Your task to perform on an android device: Search for the metal speed zone on the Suzuki GSX R1000 motor cycle.
Image 0: 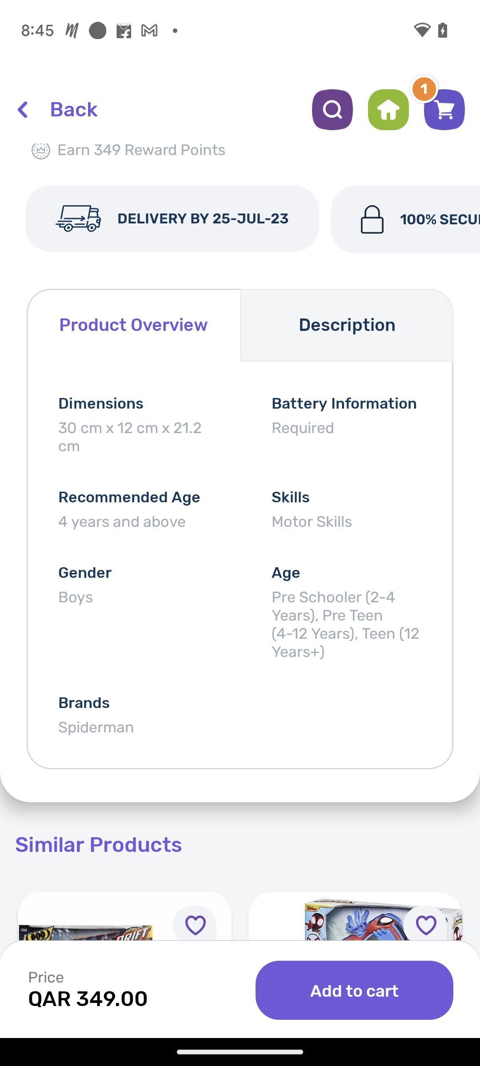
Click on the search icon presented at the third from the top right.
Step 0: click (332, 110)
Image 1: 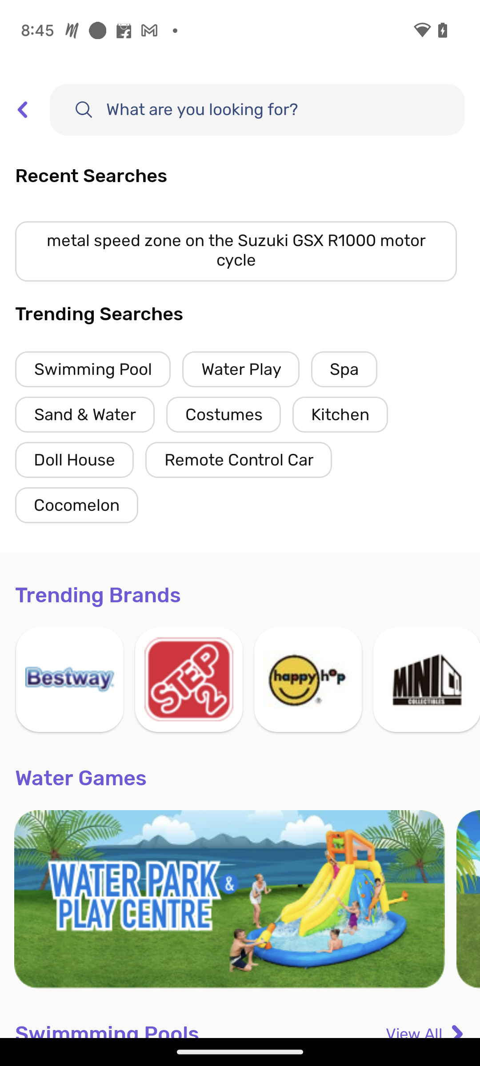
Click on the search bar at the top.
Step 1: click (257, 109)
Image 2: 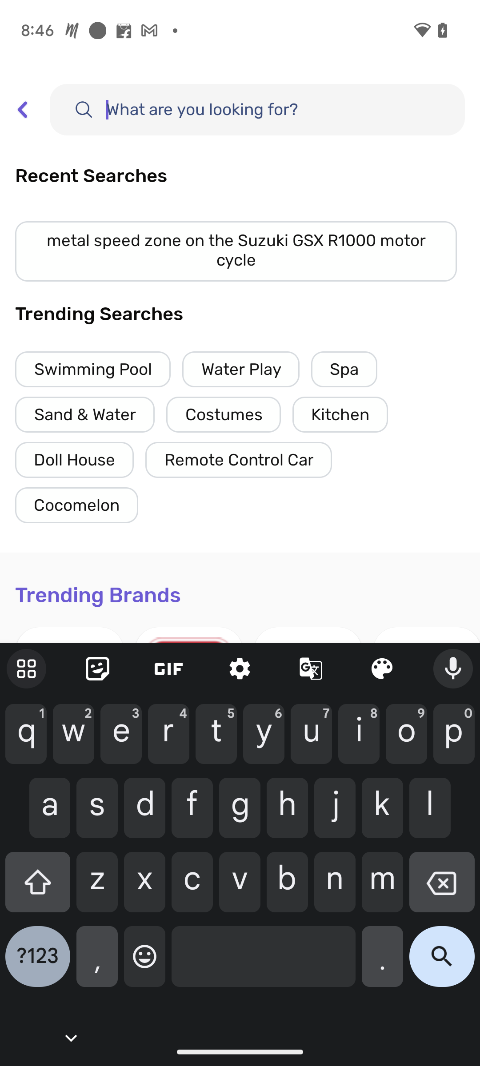
Type metal speed zone on the Suzuki GSX R1000 motor cycle in the search bar at the top.
Step 2: type "metal speed zone on the Suzuki GSX R1000 motor cycle"
Image 3: 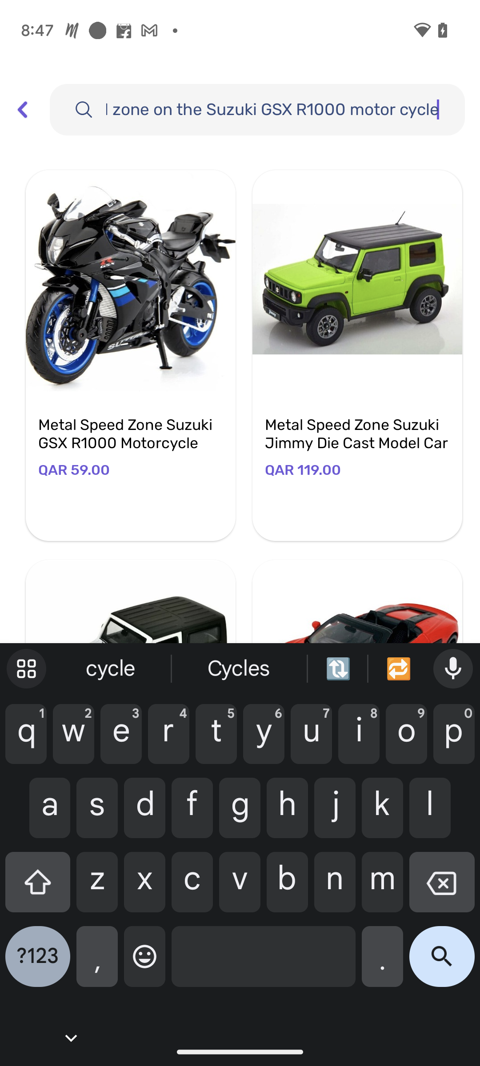
Click on the search icon presented on the right side of the keyboard.
Step 3: click (442, 963)
Image 4: 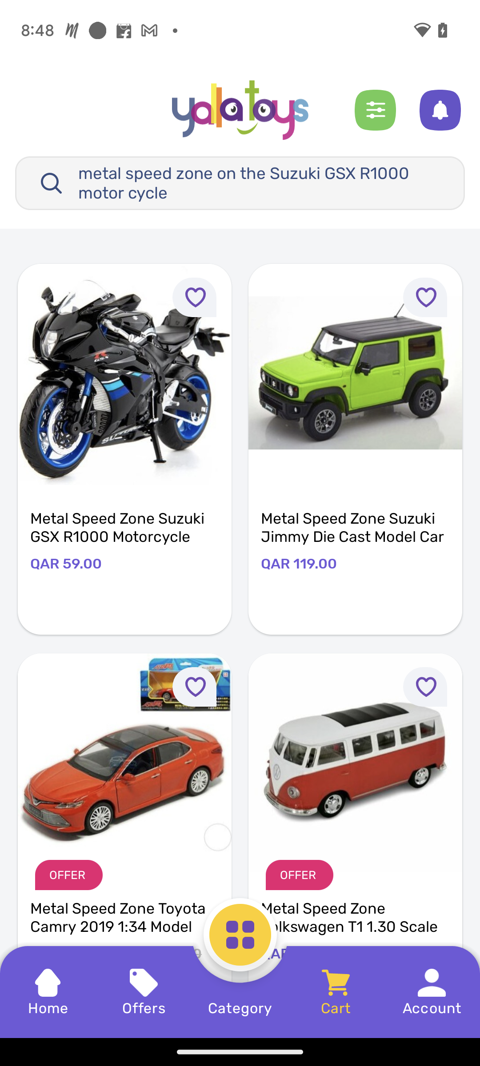
Click on the first result in the list.
Step 4: click (124, 373)
Image 5: 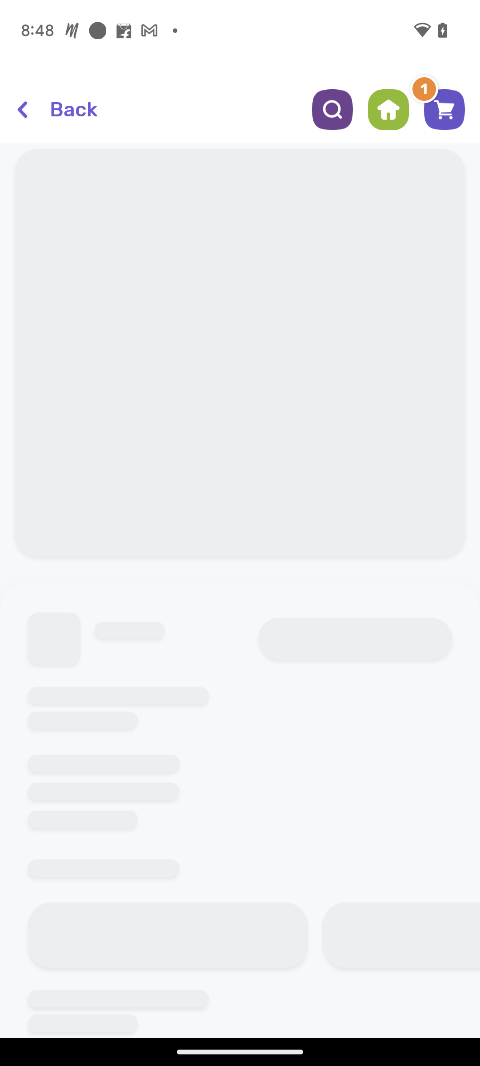
Click on the first result in the list.
Step 5: wait